Your task to perform on an android device: Add Mayze classic women's sneakers   to cart with shoe size 8 on  Puma app
Image 0: 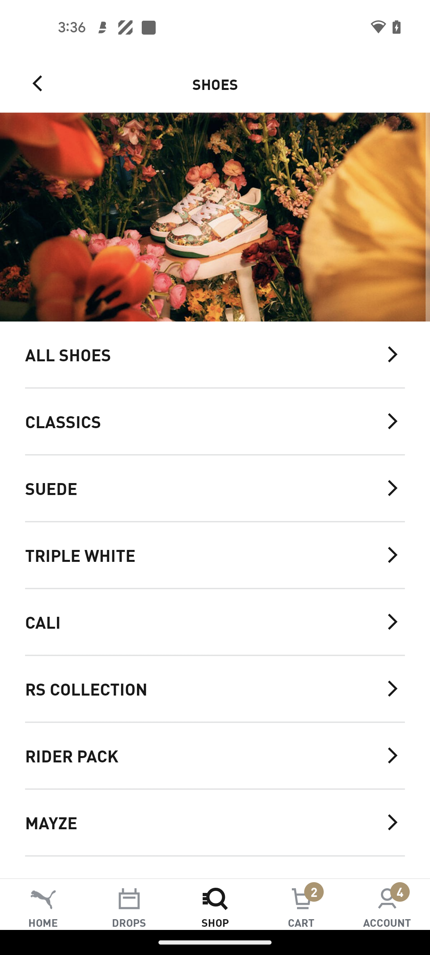
Click on the All shoes tab
Step 0: click (202, 354)
Image 1: 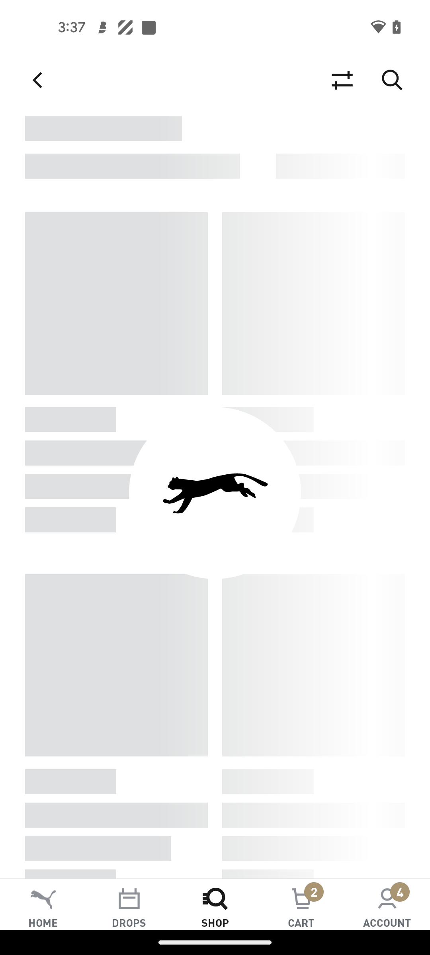
Click on the All shoes tab
Step 1: wait
Image 2: 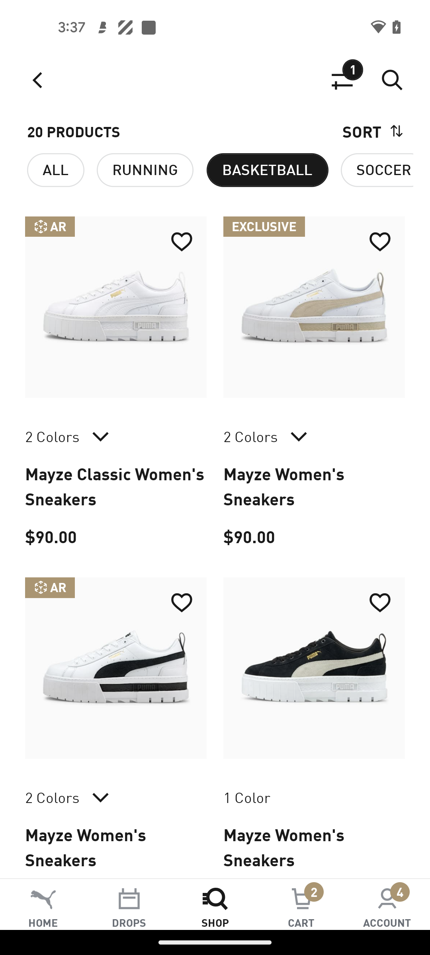
Click on the  Mayze classic women's sneakers
Step 2: wait
Image 3: 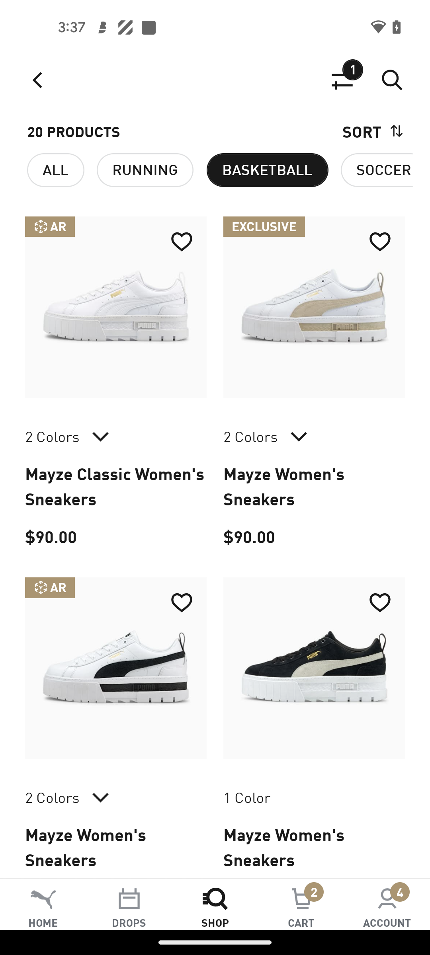
Click on the  Mayze classic women's sneakers
Step 3: click (116, 307)
Image 4: 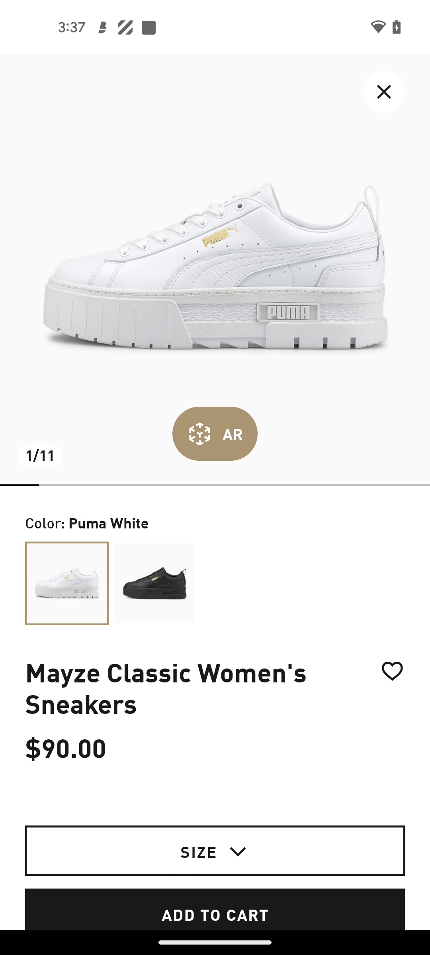
Click on the size tab
Step 4: click (116, 846)
Image 5: 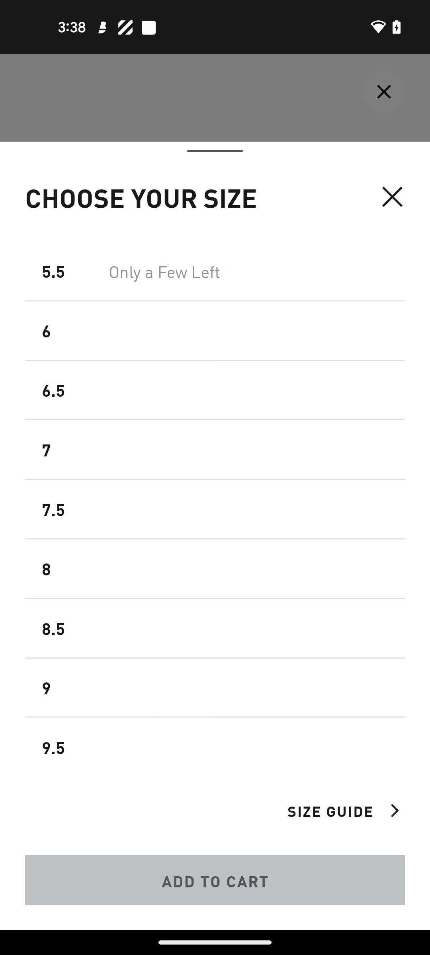
Select  size 8
Step 5: click (215, 492)
Image 6: 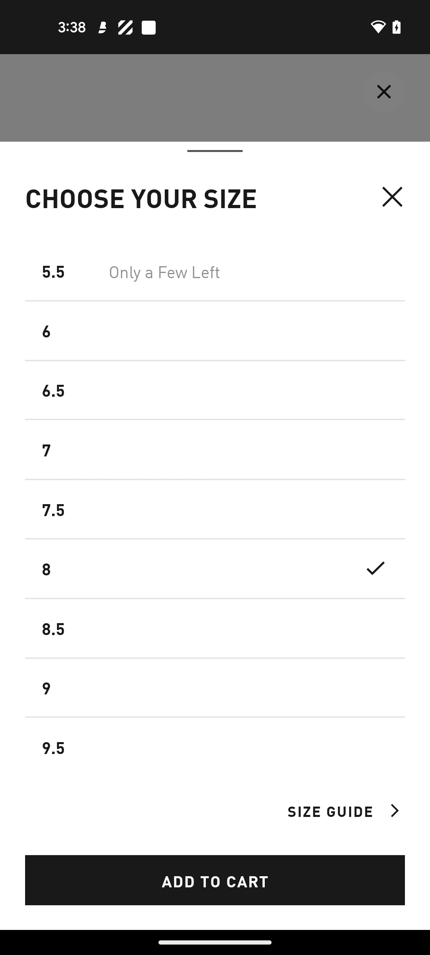
Click on the Add to cart tab
Step 6: click (215, 880)
Image 7: 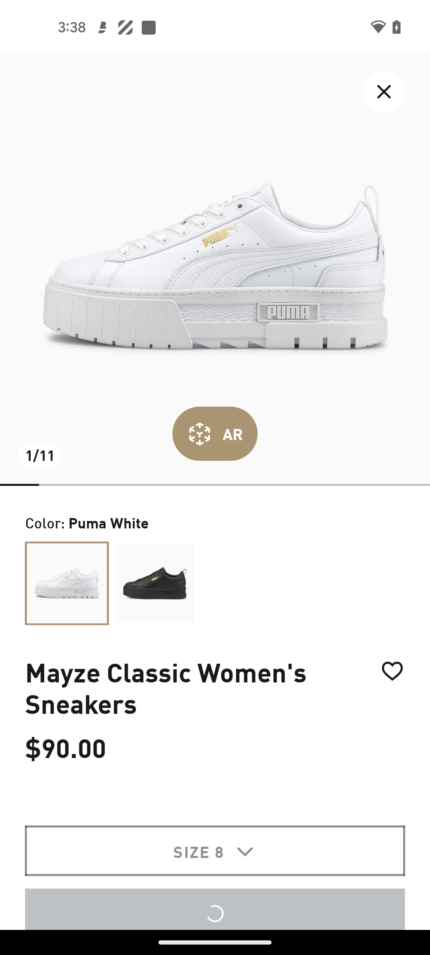
Click on the Add to cart tab
Step 7: wait